Your task to perform on an android device: Download the lesson to learn the content offline .
Image 0: 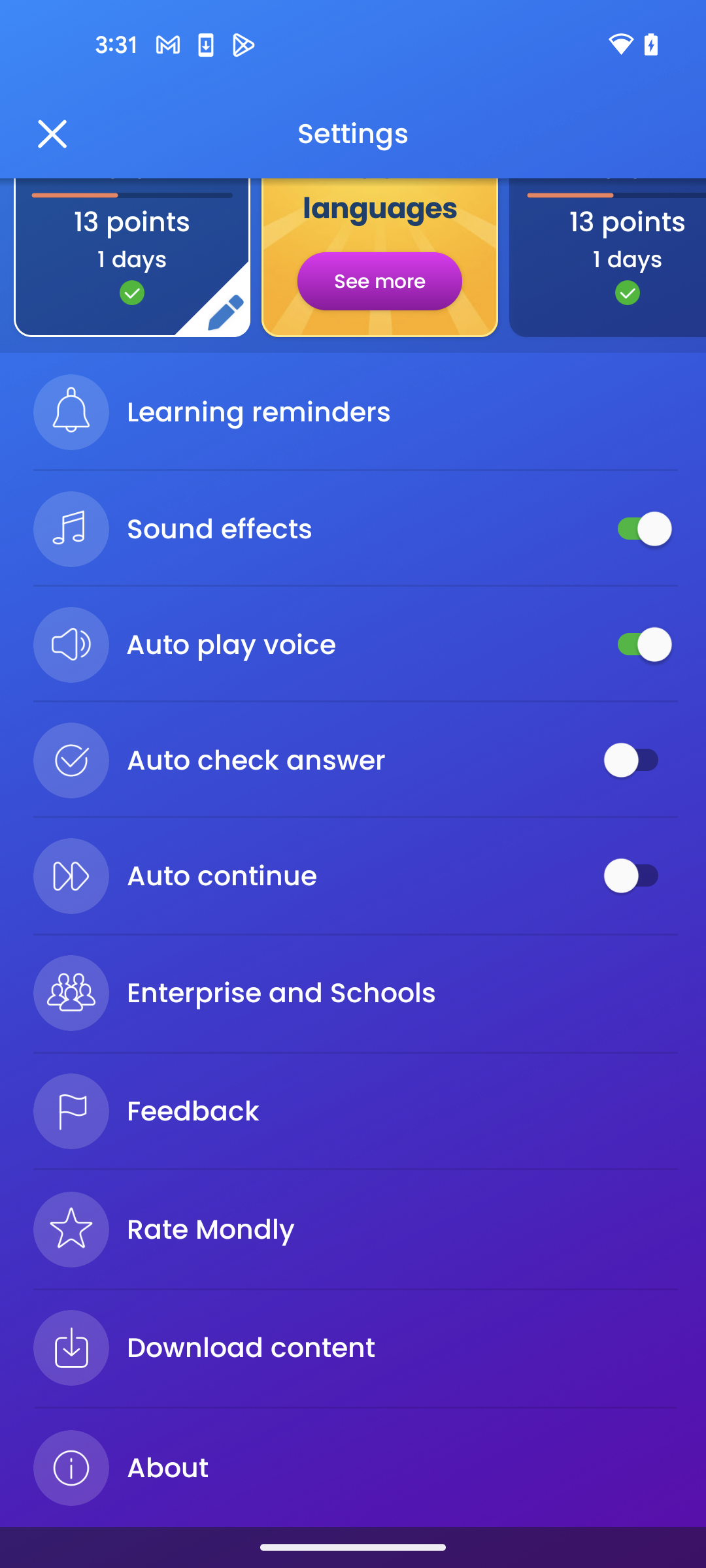
Click on Download content
Step 0: click (402, 1347)
Image 1: 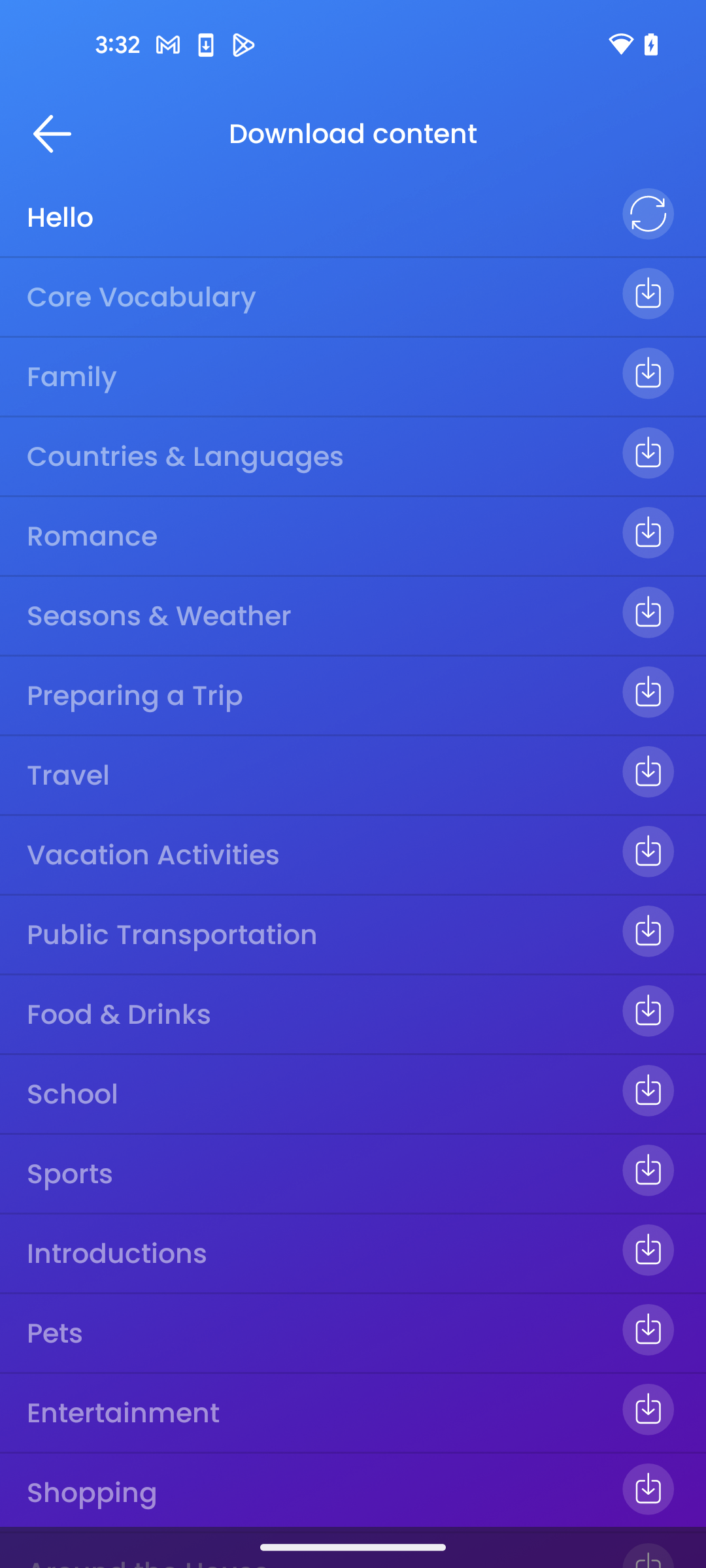
Click on the first lesson i.e Hello to download
Step 1: click (645, 217)